Your task to perform on an android device: Open the PlantApp and get the care tips of the Jade plant
Image 0: 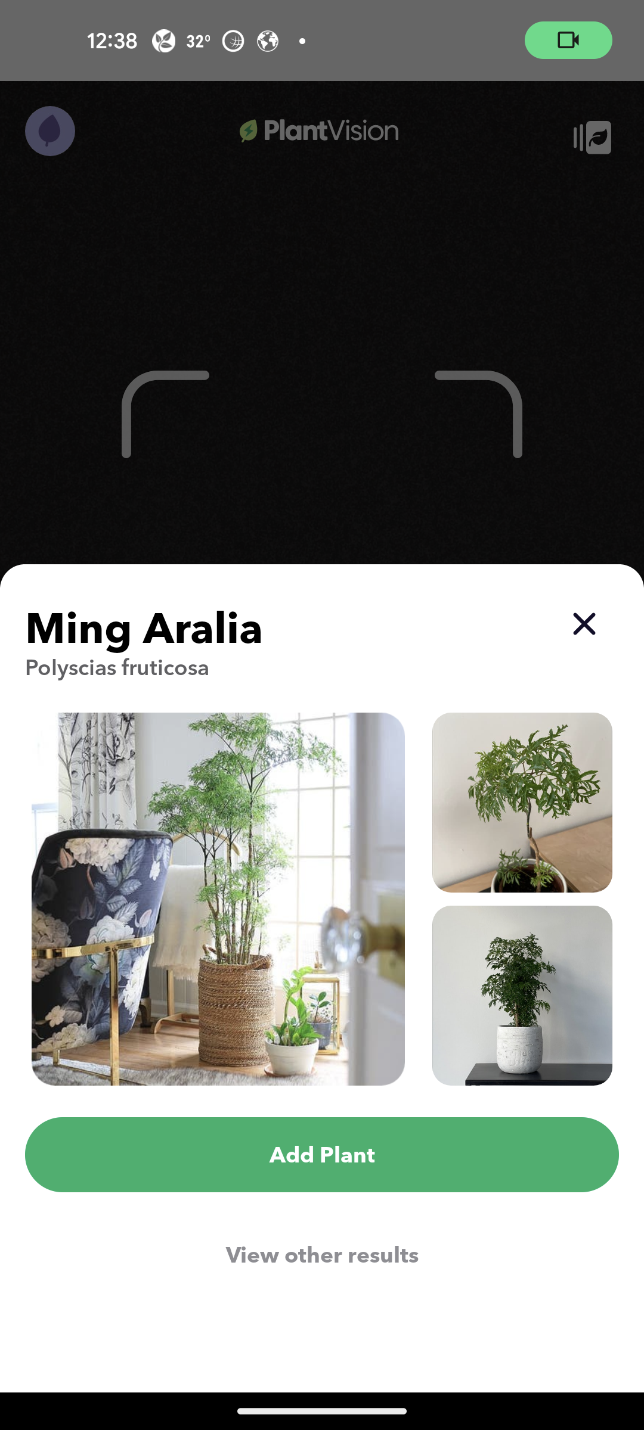
Open PlantApp
Step 0: open app "PlantApp"
Image 1: 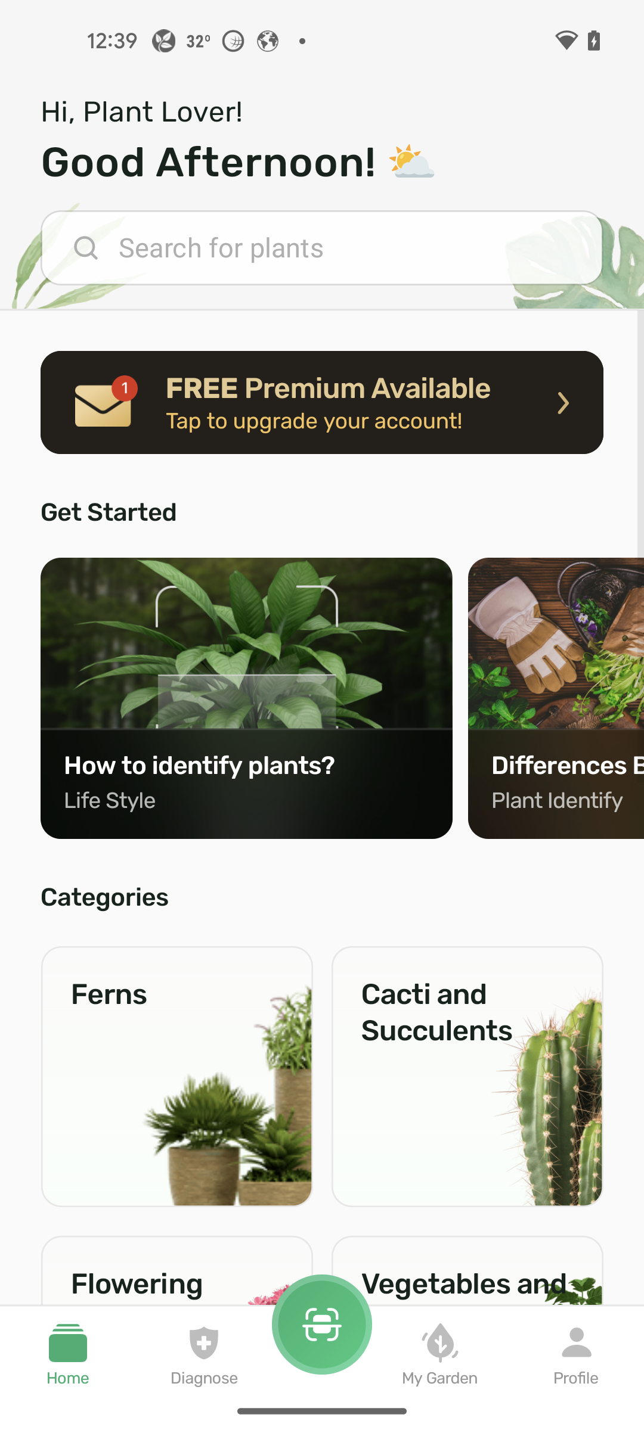
Click on search bar
Step 1: click (322, 247)
Image 2: 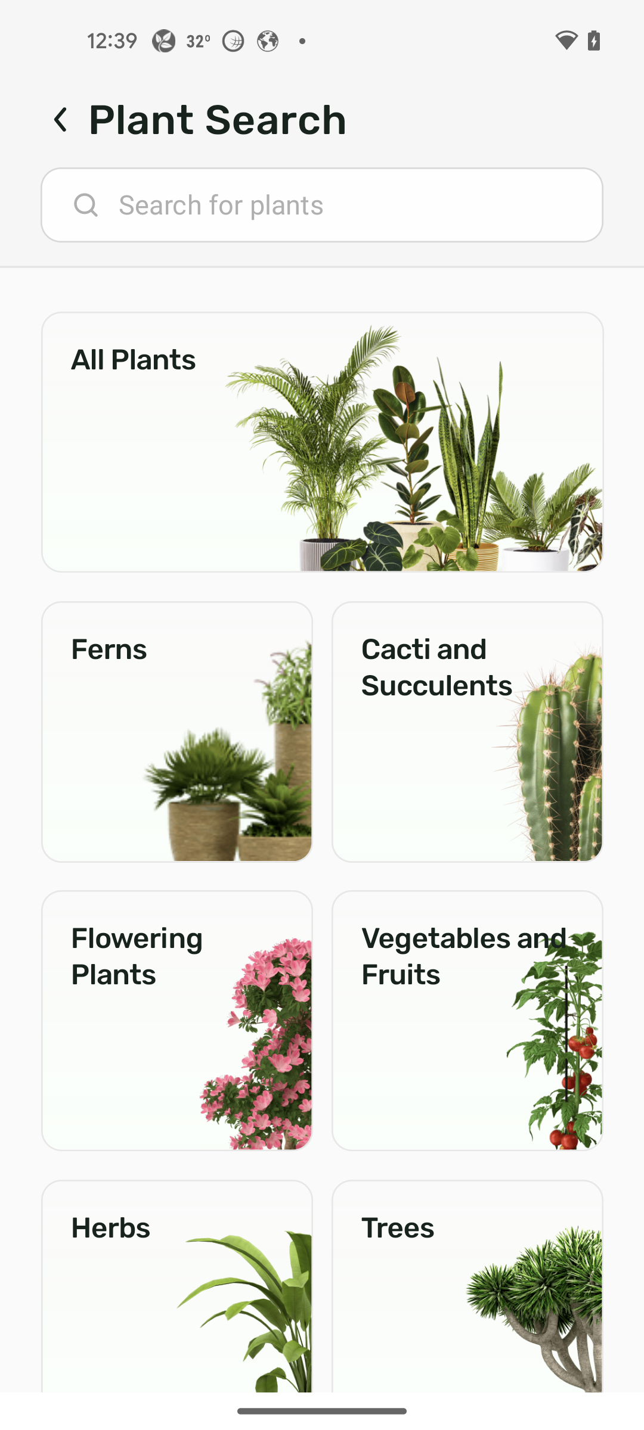
click on search bar again
Step 2: click (322, 205)
Image 3: 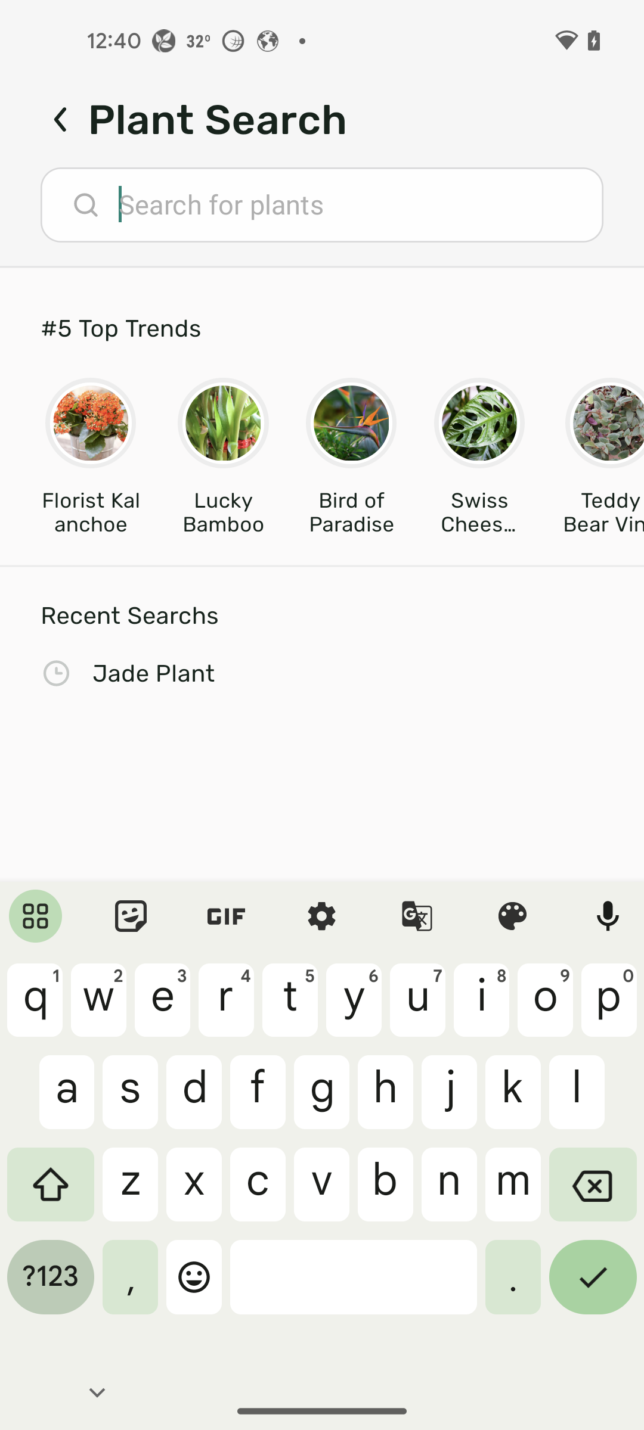
search for jade plant
Step 3: type "Jade plant"
Image 4: 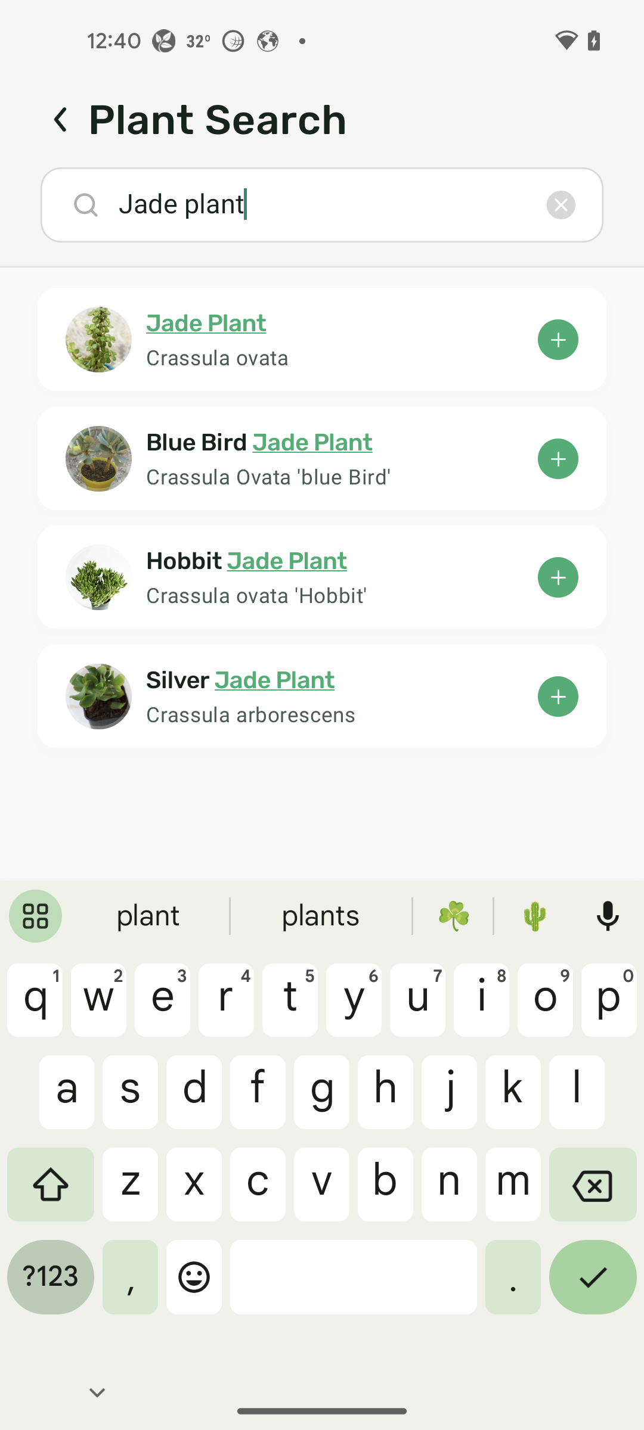
click on first search result
Step 4: click (335, 323)
Image 5: 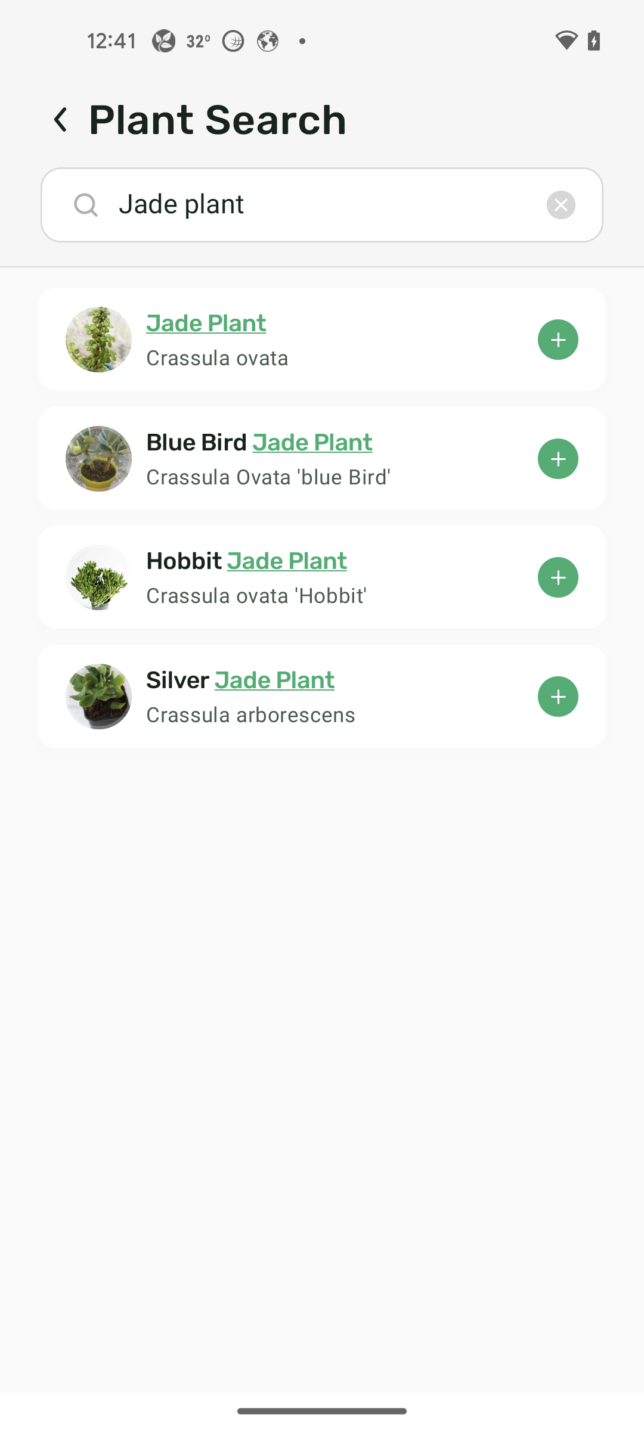
click on first search result
Step 5: click (322, 338)
Image 7: 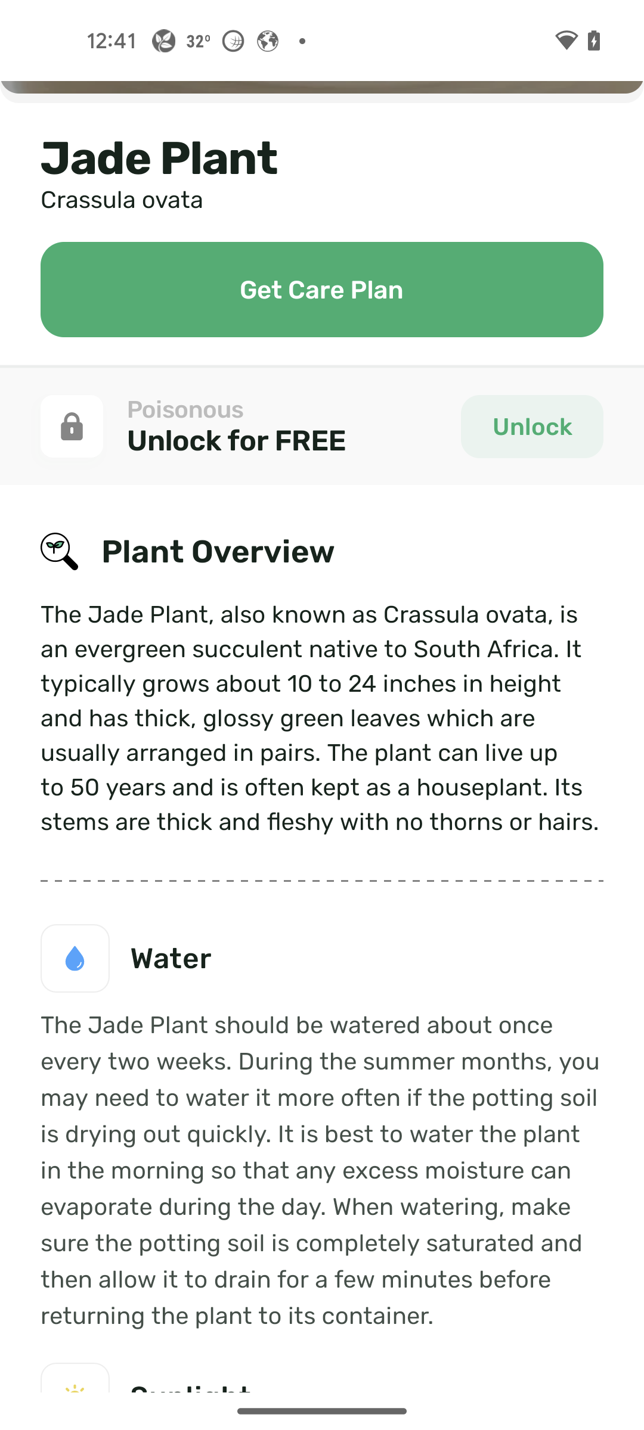
swipe up for care tips
Step 7: scroll down
Image 8: 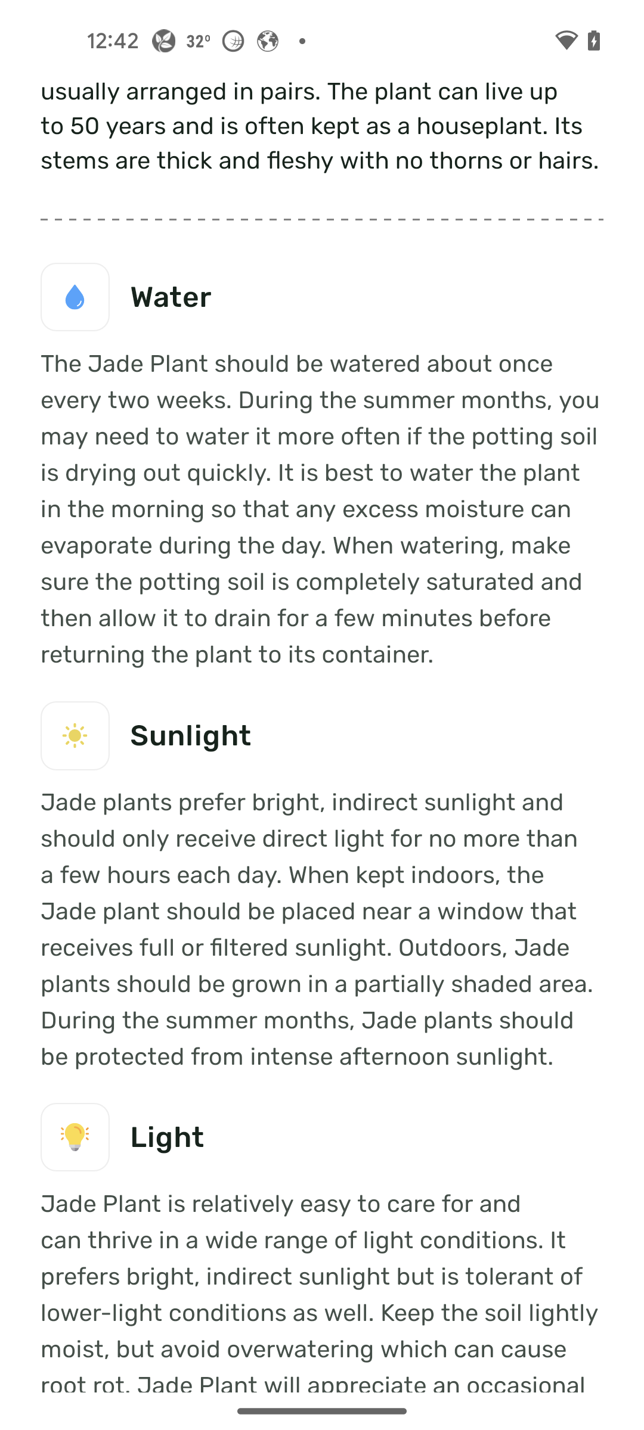
swipe up for care tips
Step 8: scroll down
Image 9: 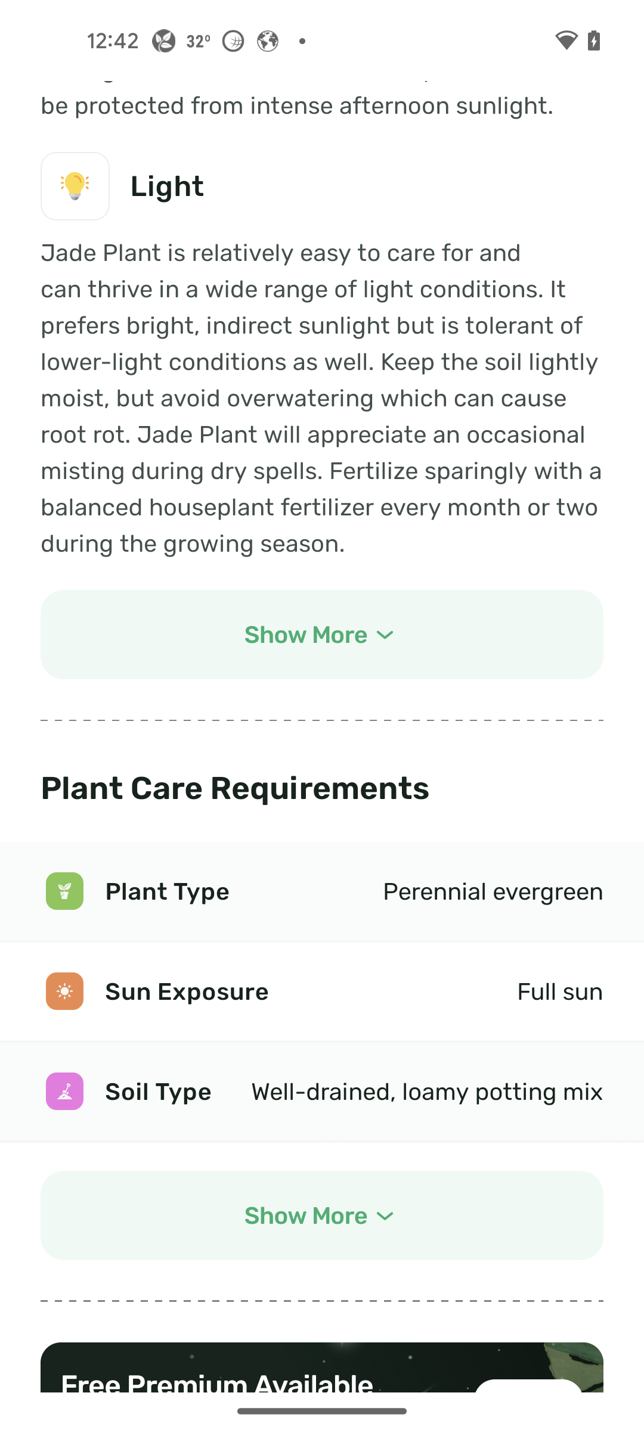
click on show more
Step 9: click (306, 634)
Image 10: 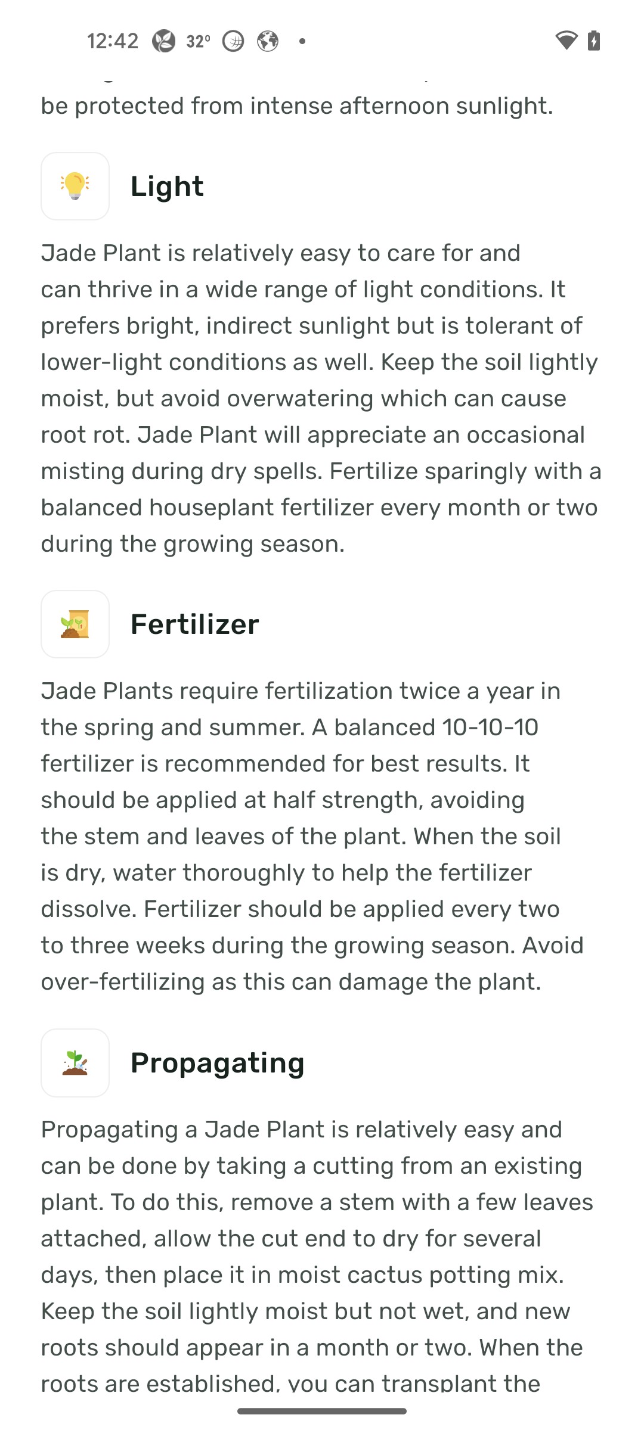
swipe up for more care tips
Step 10: scroll down
Image 11: 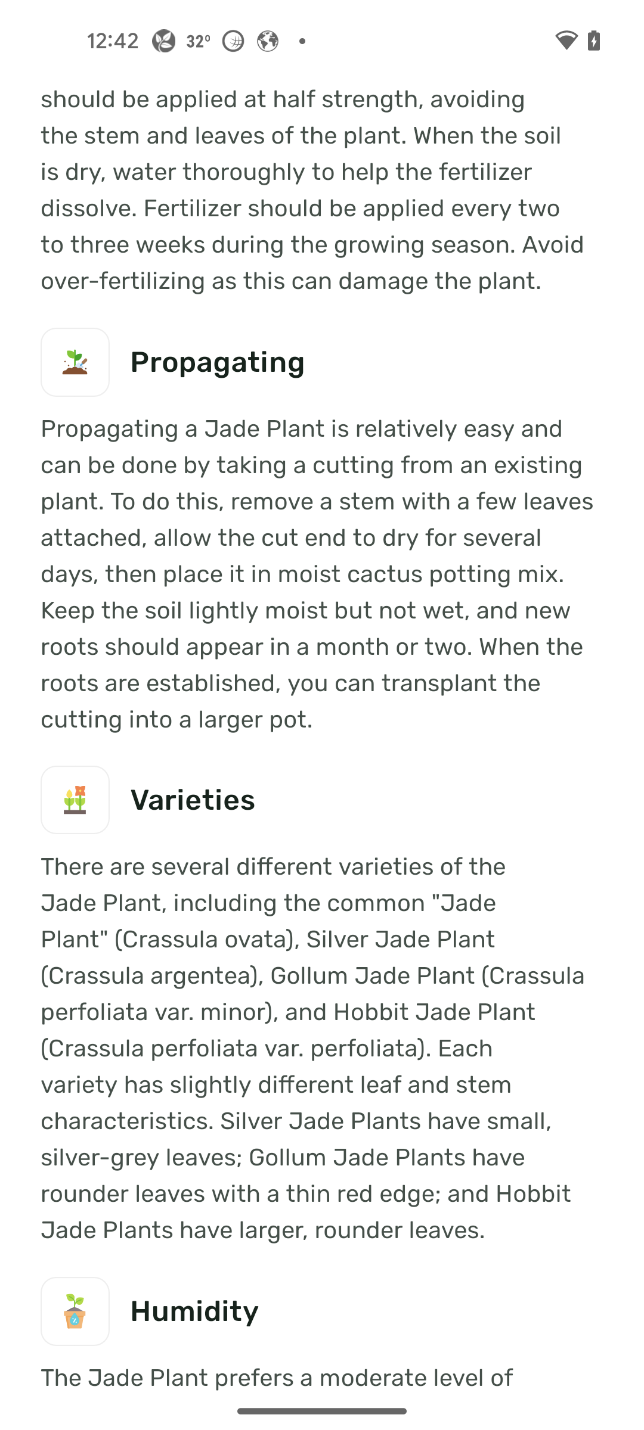
swipe up for more care tips
Step 11: scroll down
Image 12: 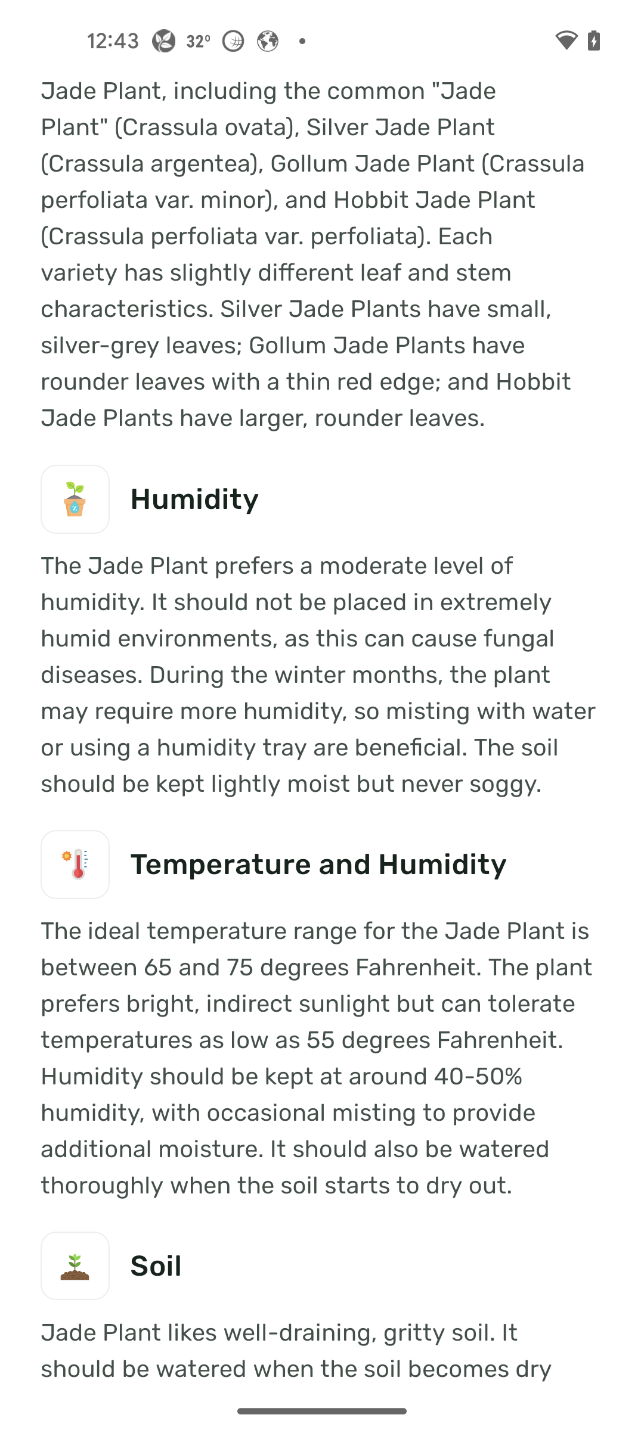
swipe up for more care tips
Step 12: scroll down